Your task to perform on an android device: I would like to share Rijksmuseum folders file with my husband on his Gmail ID victoriversen@example.com
Image 0: 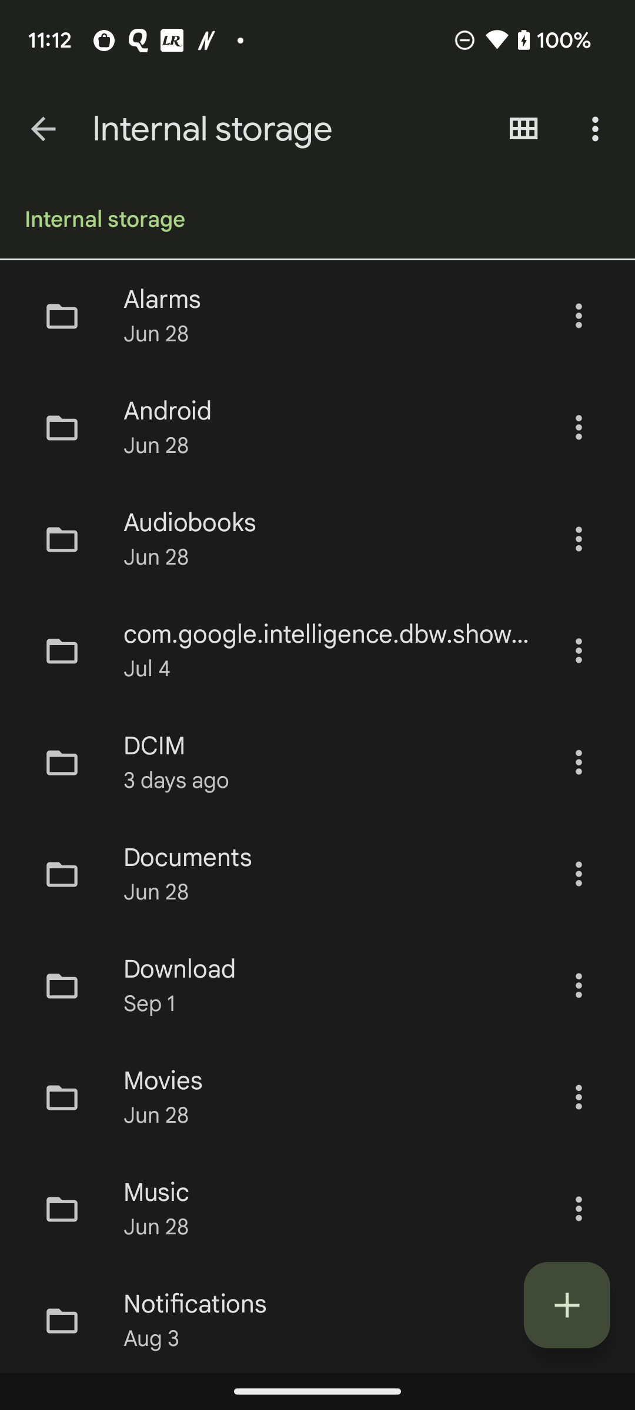
Scroll up to view the Rijsmuseum folder 
Step 0: scroll down
Image 1: 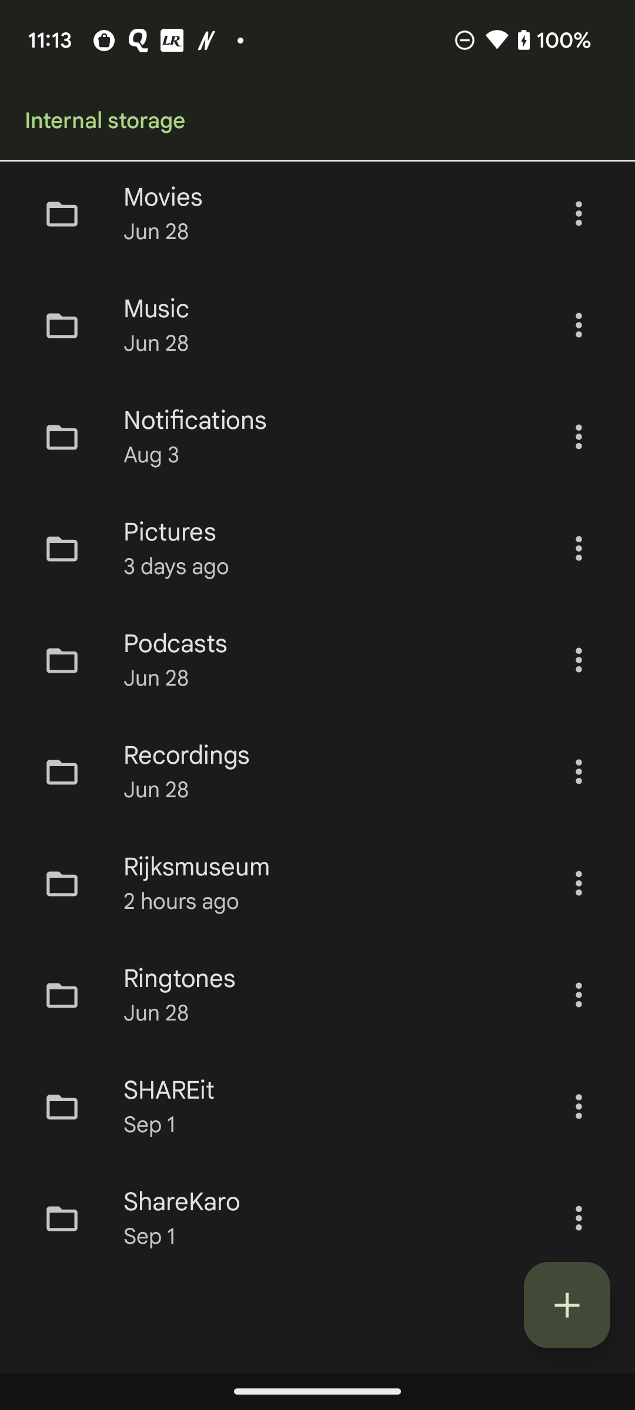
Click on the Rijksmuseum folder name
Step 1: click (253, 903)
Image 2: 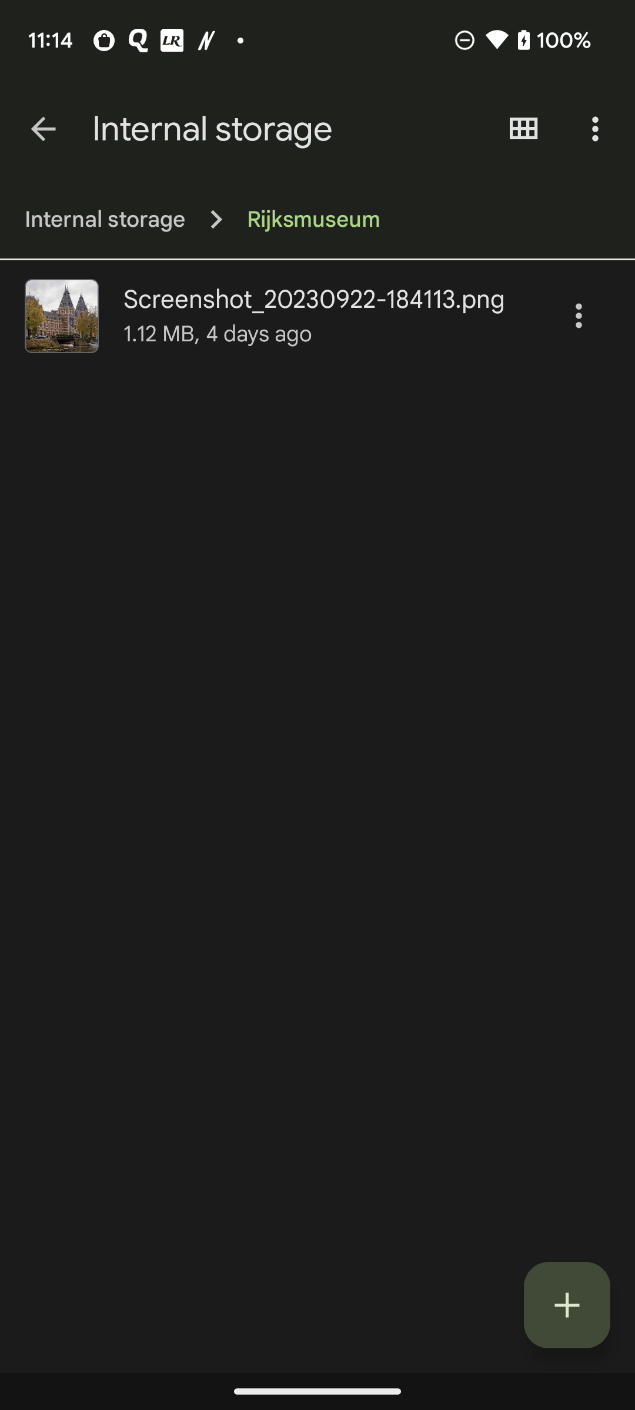
Click on the three dots icon of file
Step 2: click (579, 315)
Image 3: 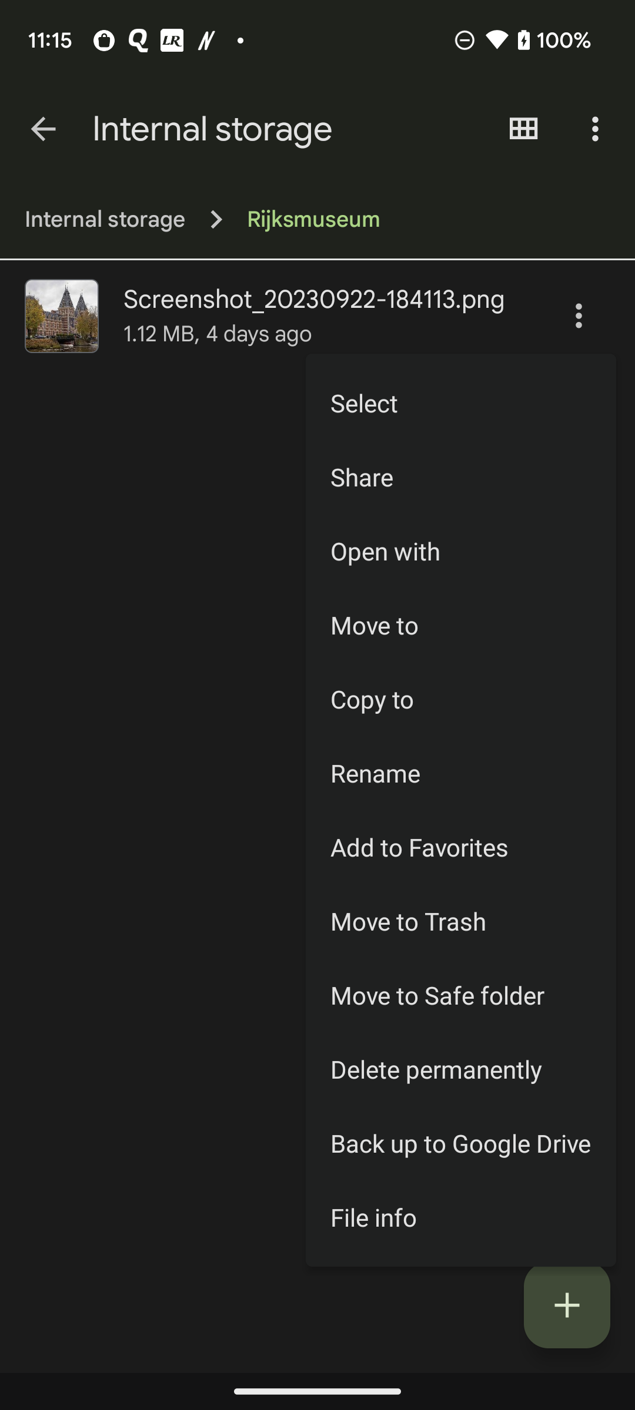
Click on the share option 
Step 3: click (460, 476)
Image 4: 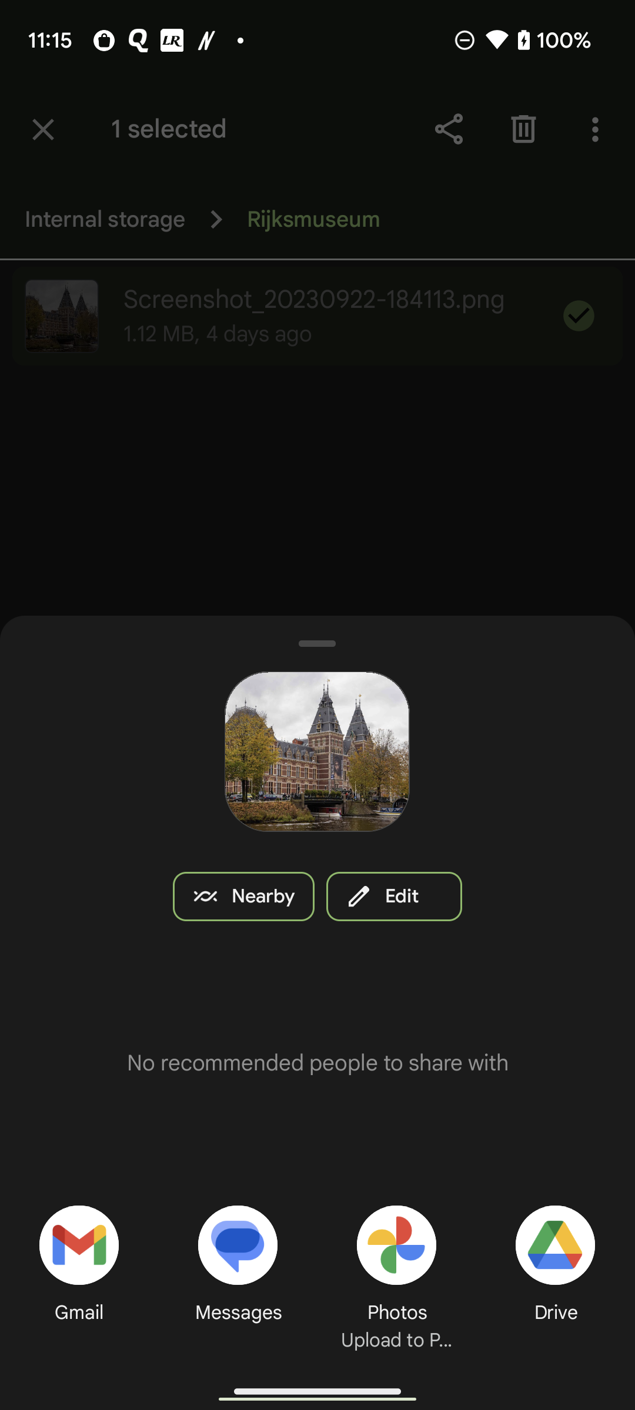
Click on the Gmail icon option 
Step 4: click (76, 1267)
Image 5: 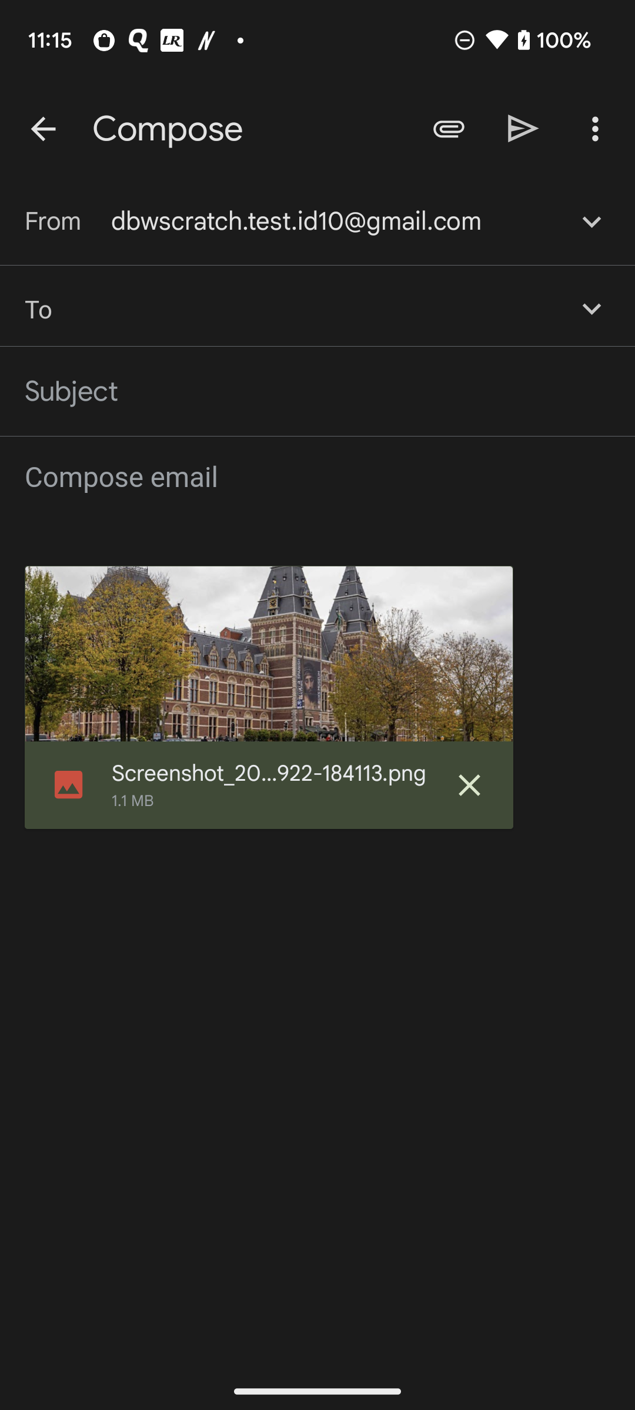
Click on the To bar 
Step 5: click (316, 308)
Image 6: 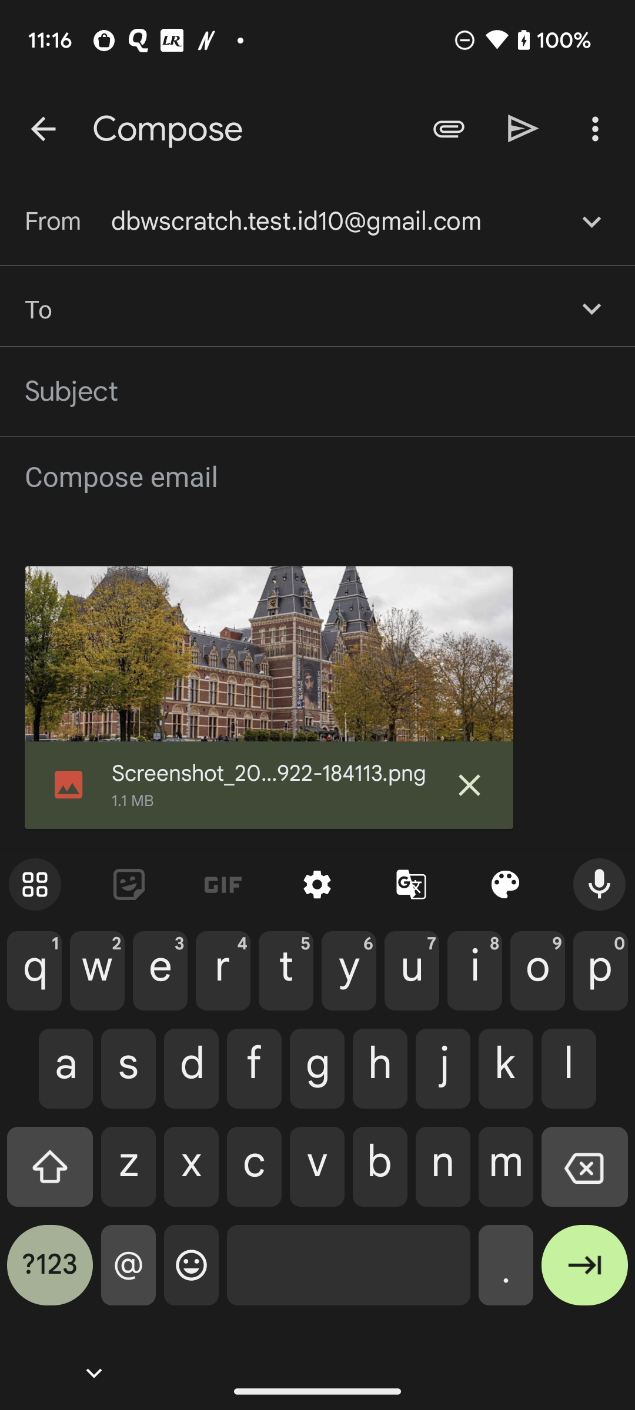
Type victoriversen@example.com in To bar
Step 6: type "victoriversen@example.com"
Image 7: 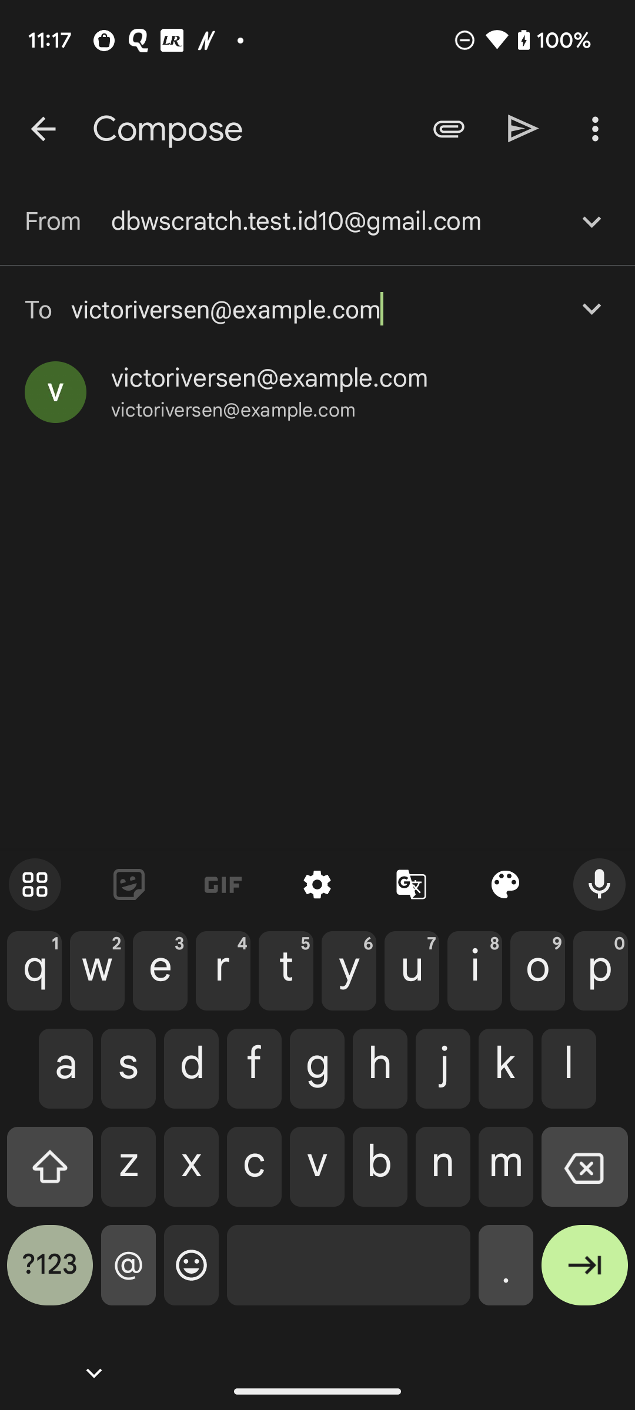
Click on the victoriversen@example.com option 
Step 7: click (358, 401)